Your task to perform on an android device: I want to read the book A month in Provence on the Amazon Kindle app since it seems wonderful from the cover.
Image 0: 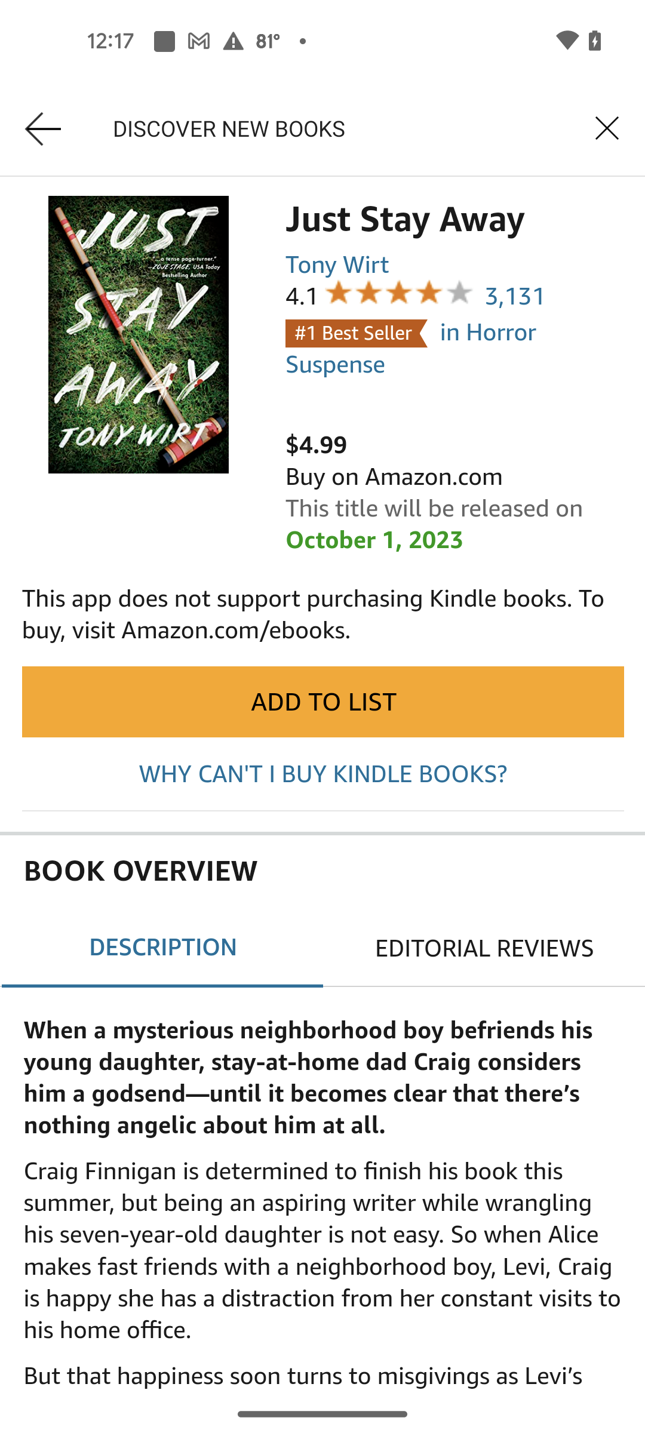
Click on the Close icon at the top right corner of the screen
Step 0: click (607, 128)
Image 1: 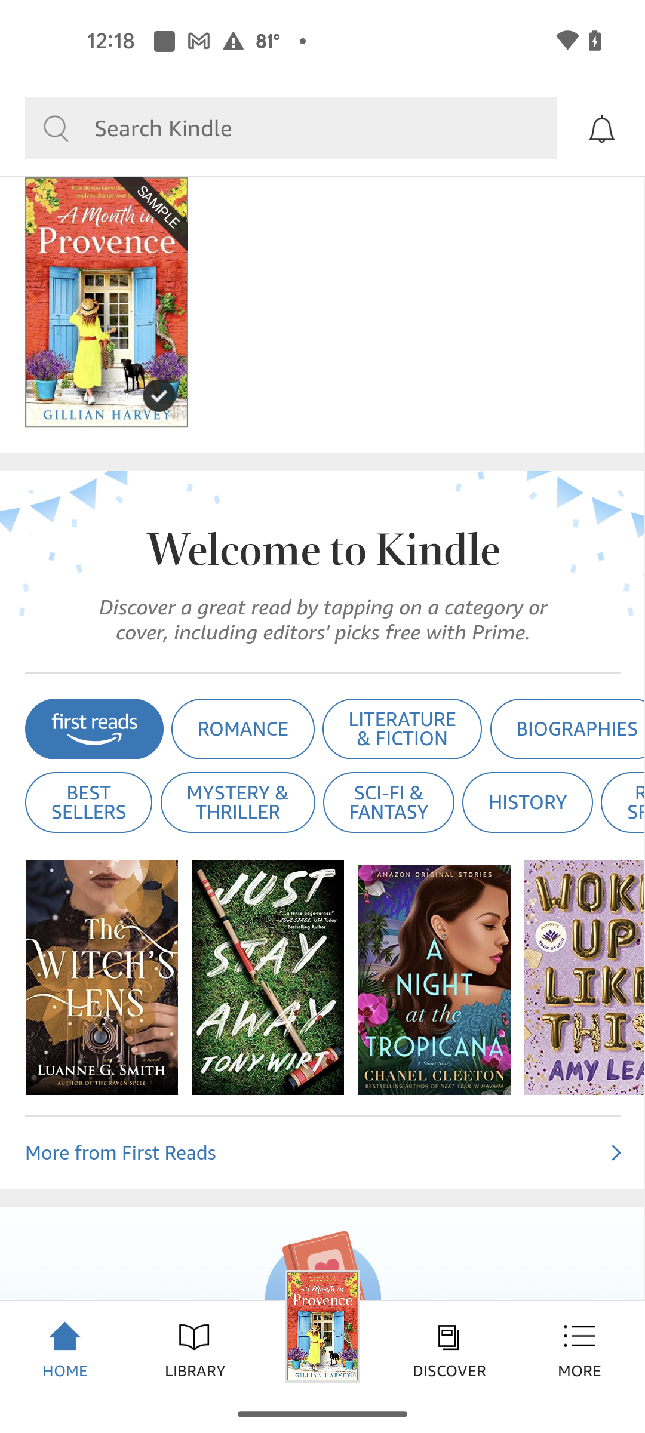
Open the A Month in Provence book
Step 1: click (106, 302)
Image 2: 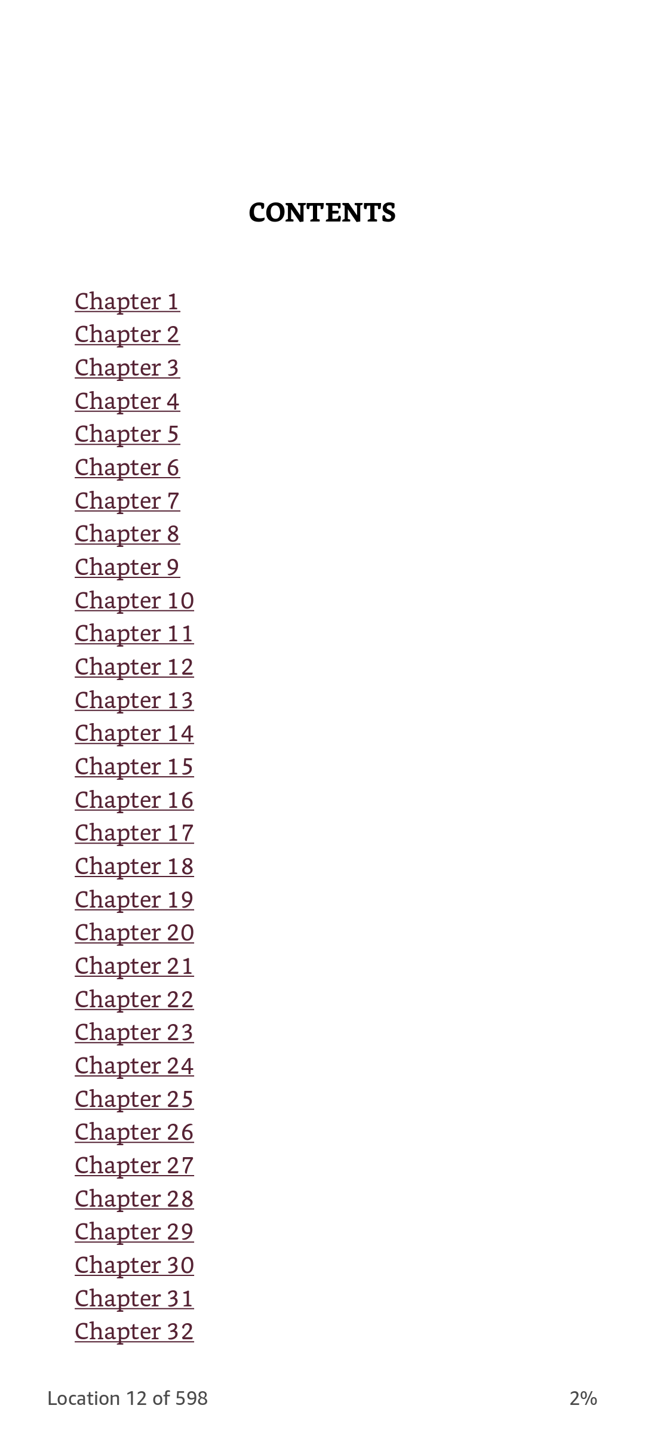
Swipe right to read more pages
Step 2: scroll right
Image 3: 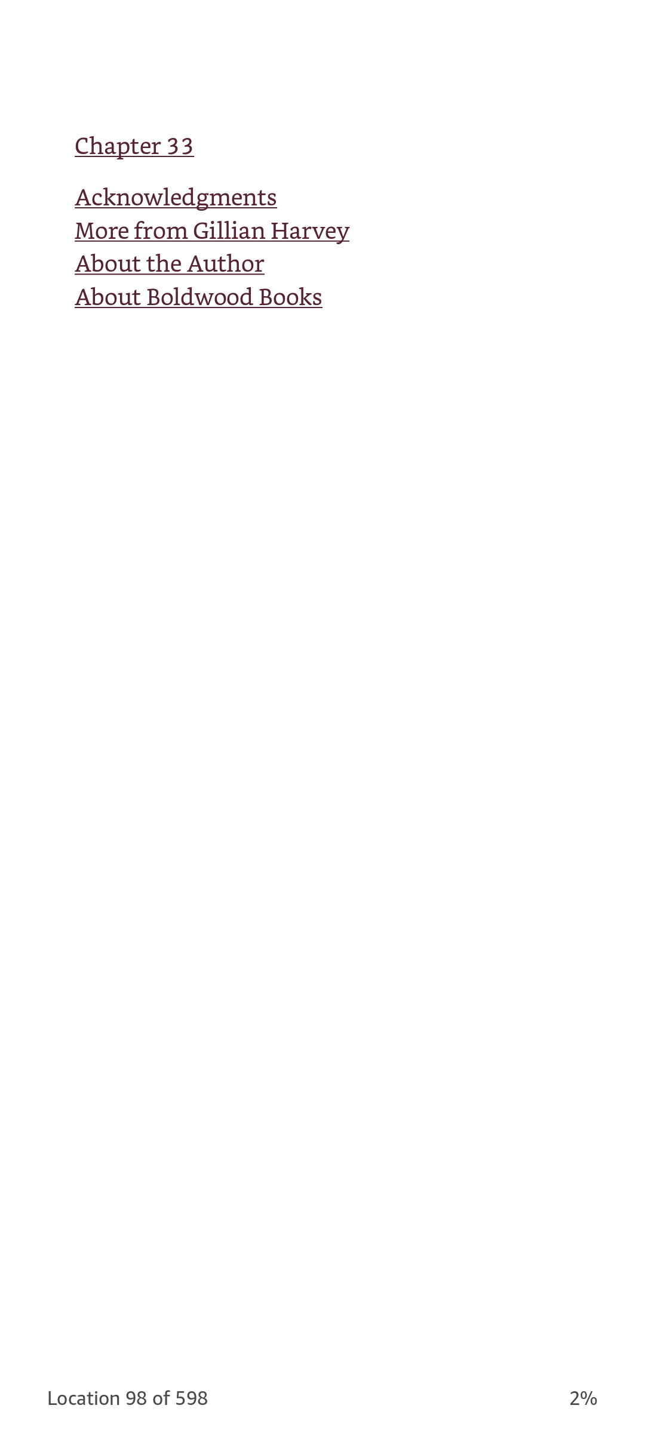
Swipe right to read more pages
Step 3: scroll right
Image 4: 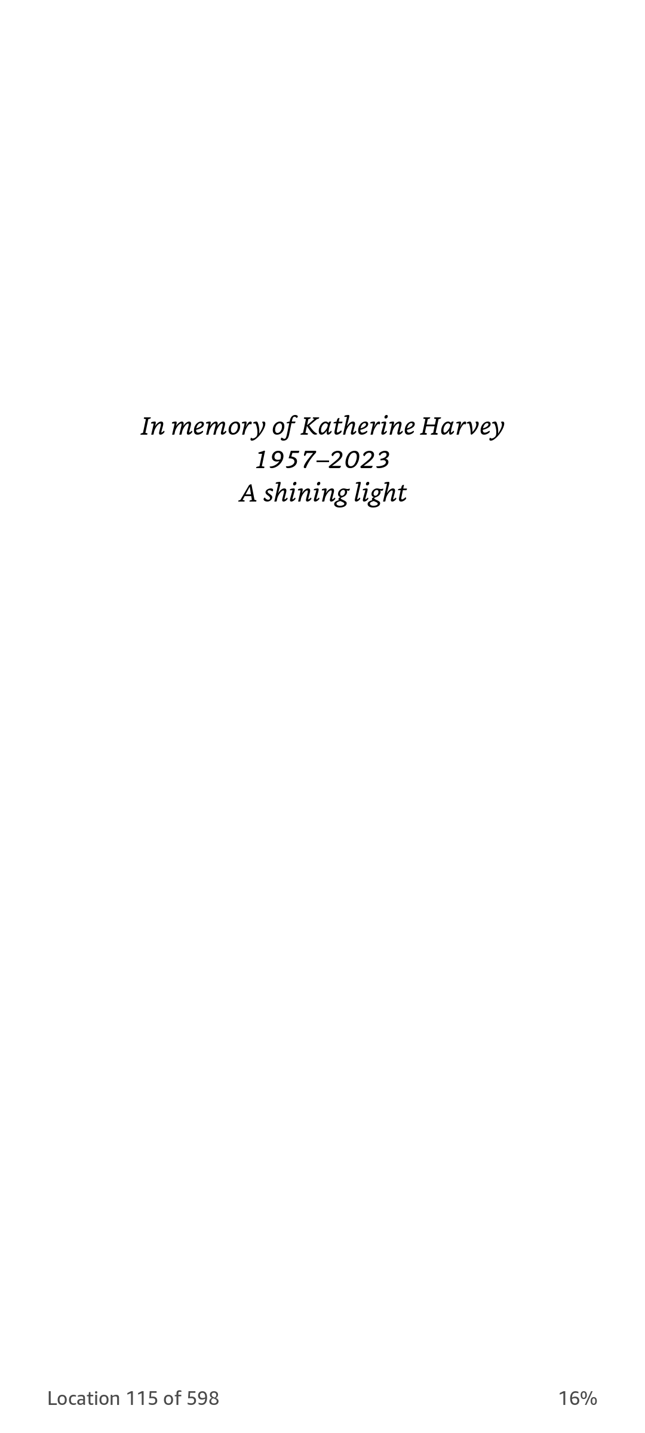
Swipe right to read more pages
Step 4: scroll right
Image 5: 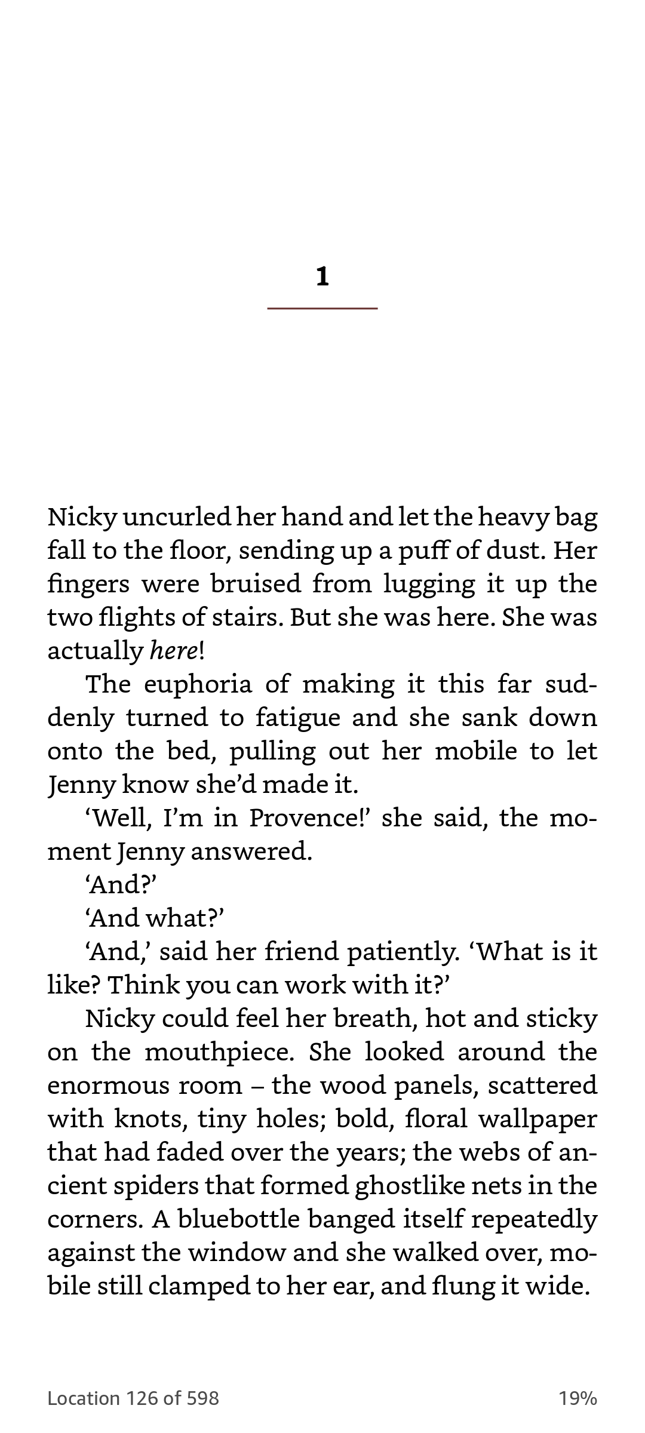
Swipe right to read more pages
Step 5: scroll right